Your task to perform on an android device: I want to save the recording with the title My Daily Thoughts.
Image 0: 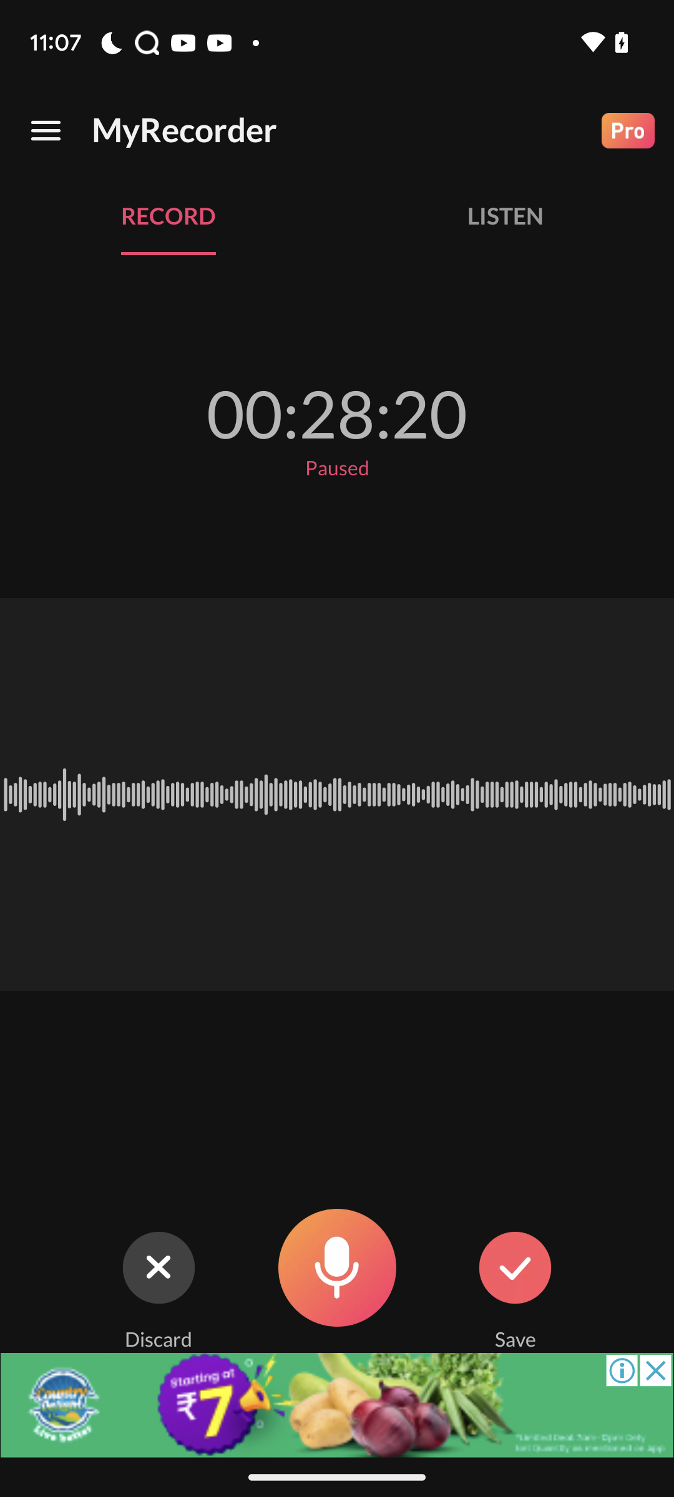
Click on the save button
Step 0: click (515, 1267)
Image 1: 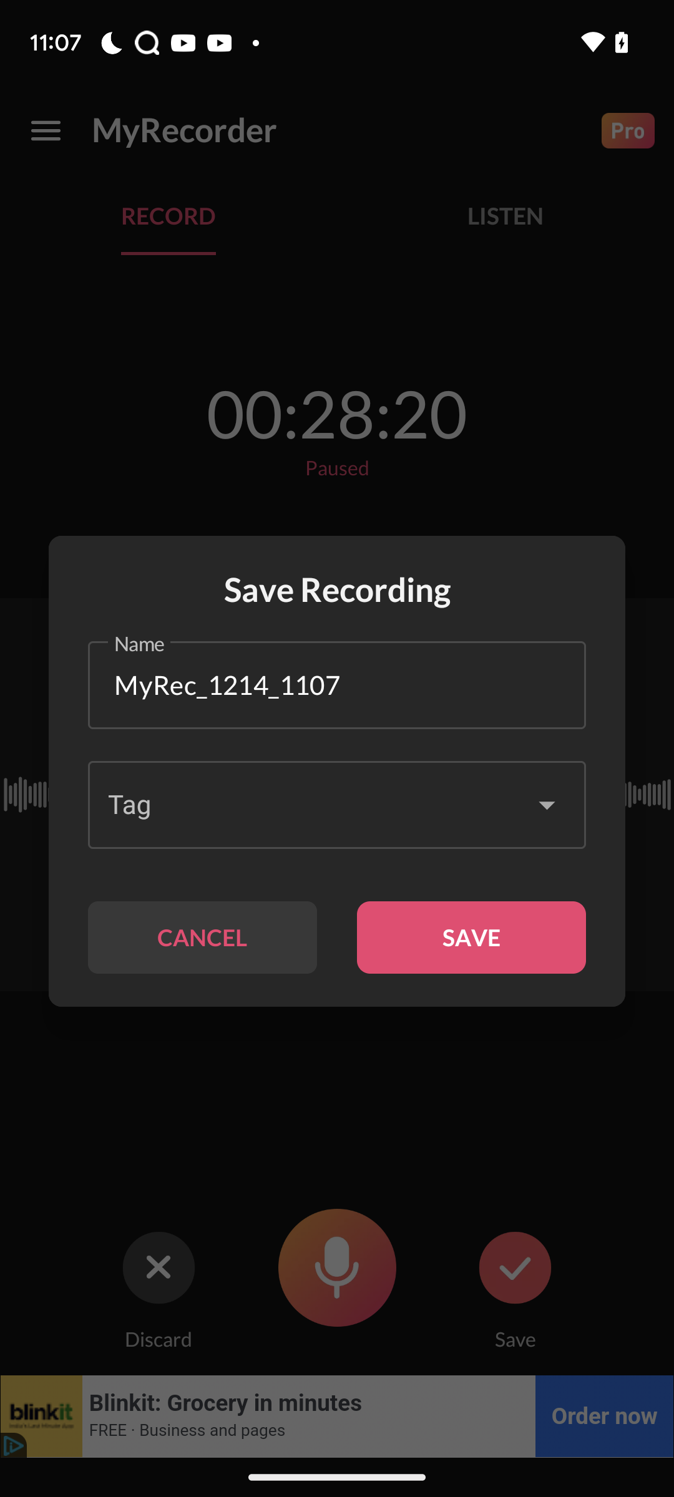
Click on the name tab
Step 1: click (336, 685)
Image 2: 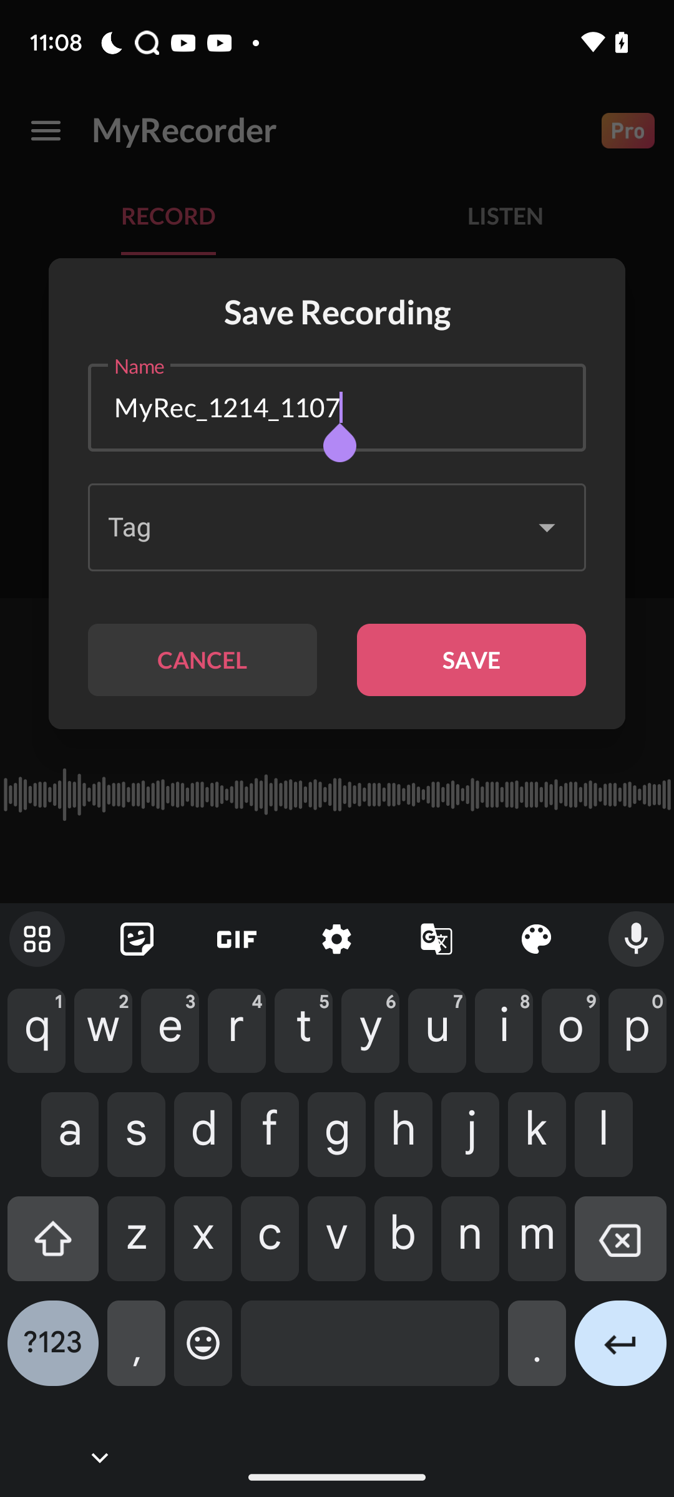
Click on the cross icon
Step 2: click (620, 1248)
Image 3: 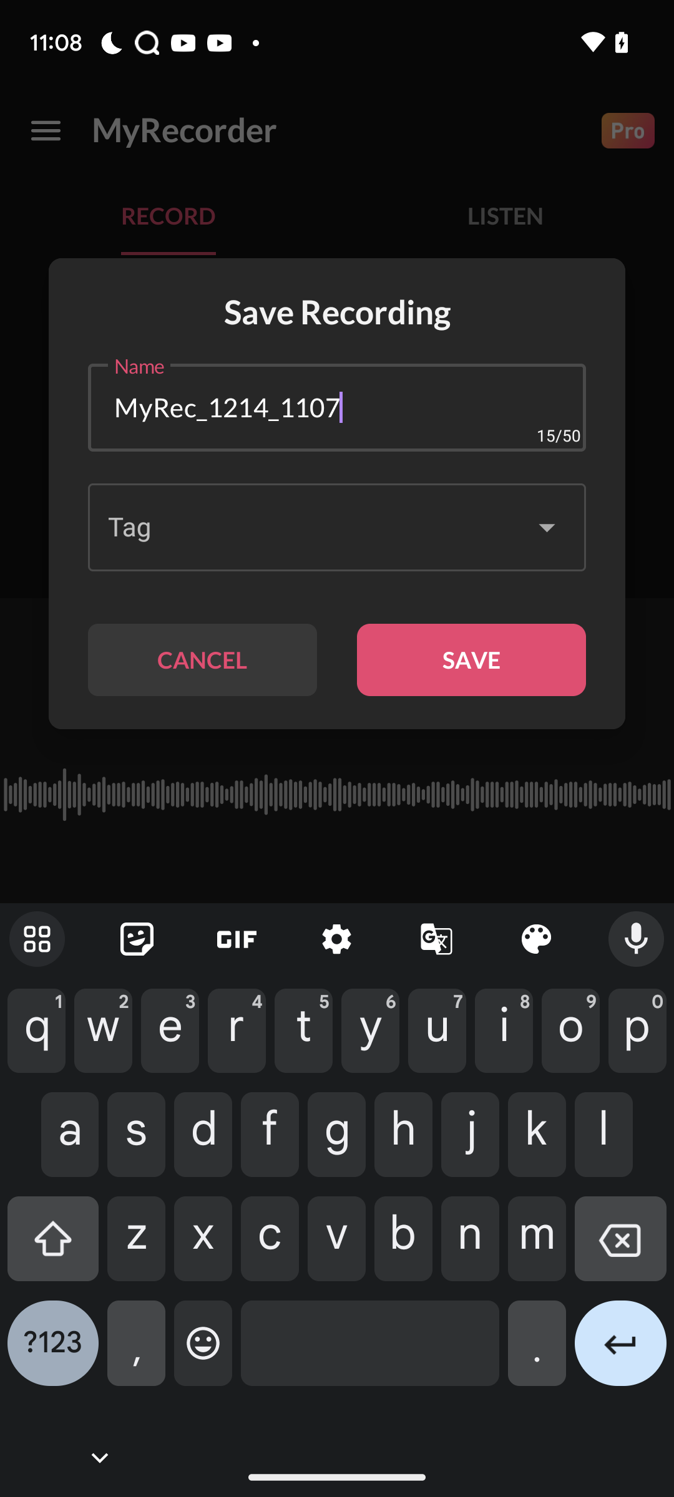
Click on the cross icon
Step 3: wait
Image 4: 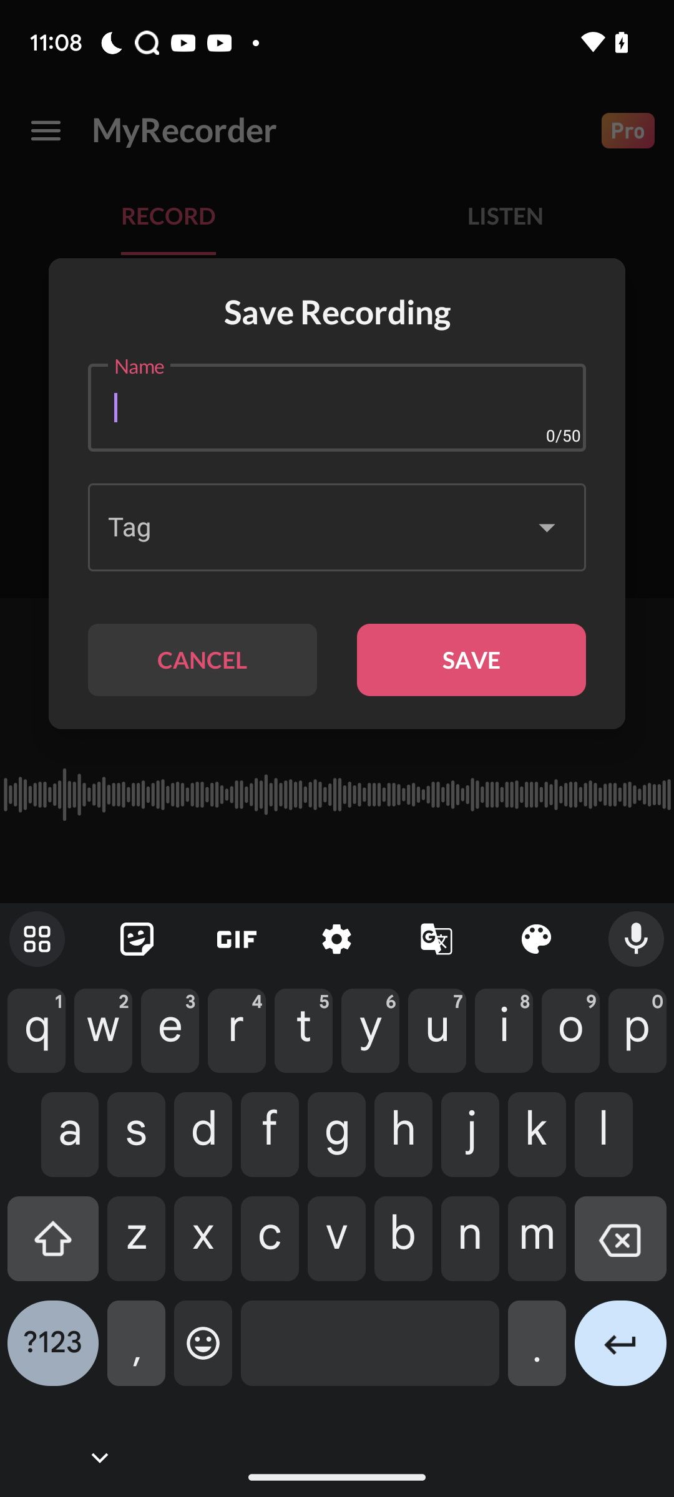
Click on the cross icon
Step 4: wait
Image 5: 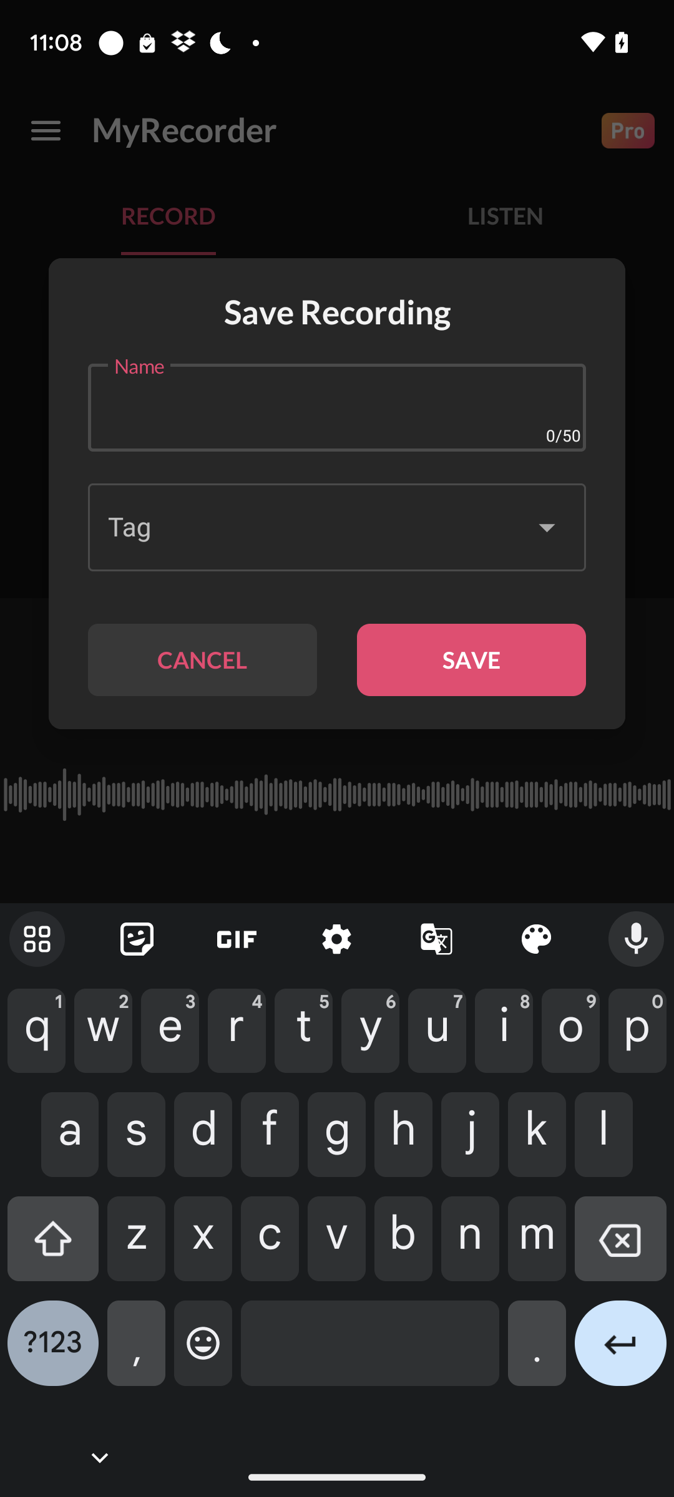
Enter My Daily Thoughts in the name tab
Step 5: type "My Daily Thoughts"
Image 6: 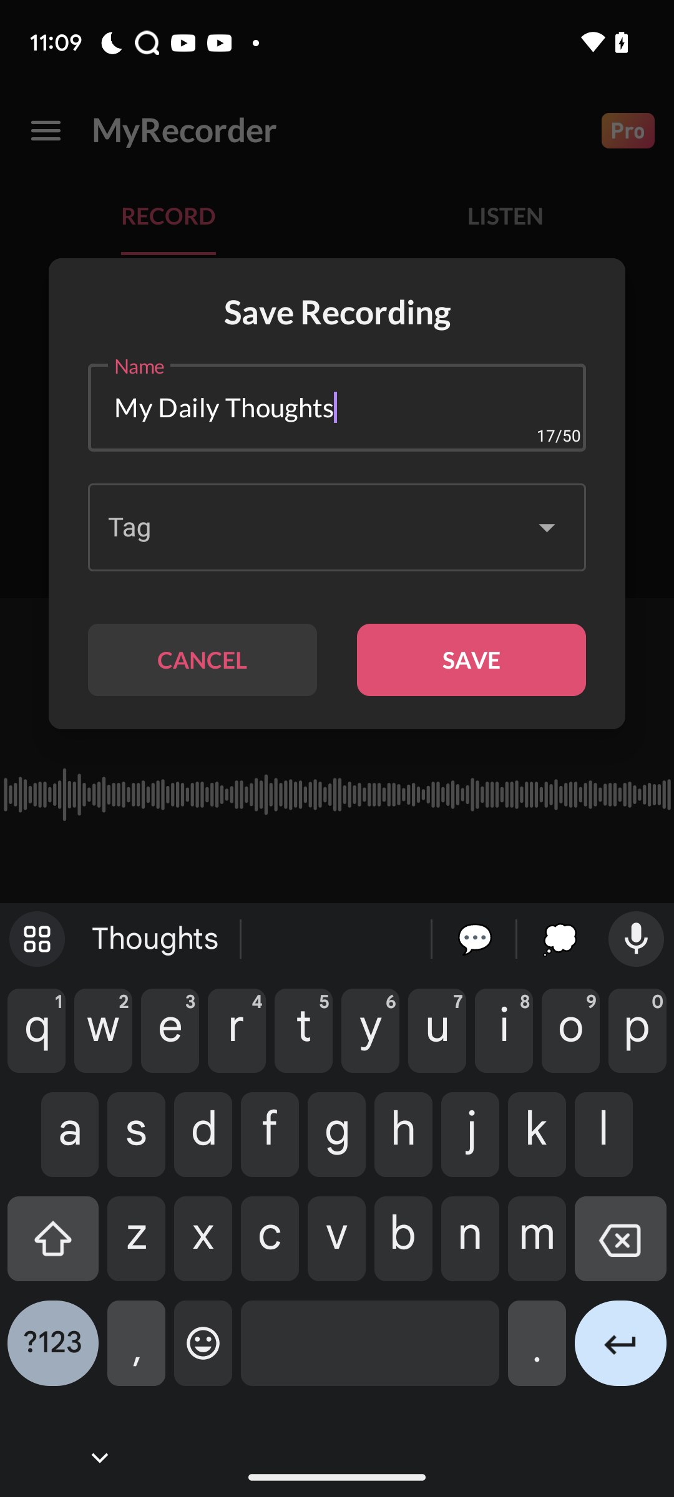
Click on the save button
Step 6: click (471, 659)
Image 7: 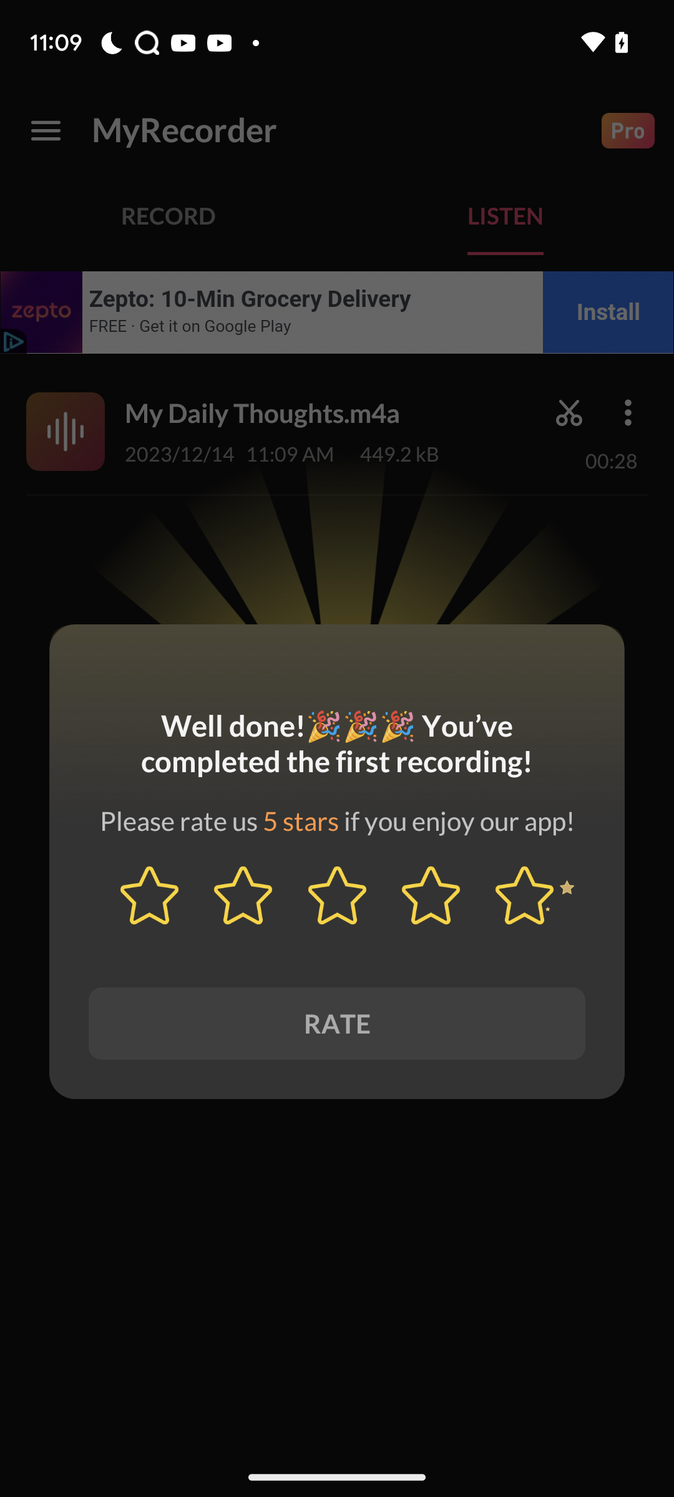
Click on the save button
Step 7: wait